Your task to perform on an android device: In the Sound Recorder Plus app, I want to go backward for 3 seconds of the current recording to Play back audio.
Image 0: 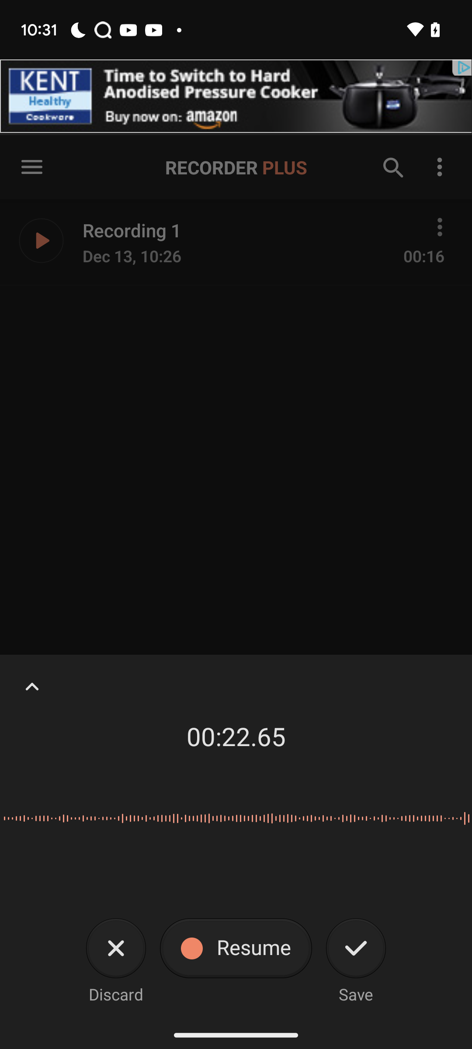
Click on the audio 
Step 0: click (236, 764)
Image 1: 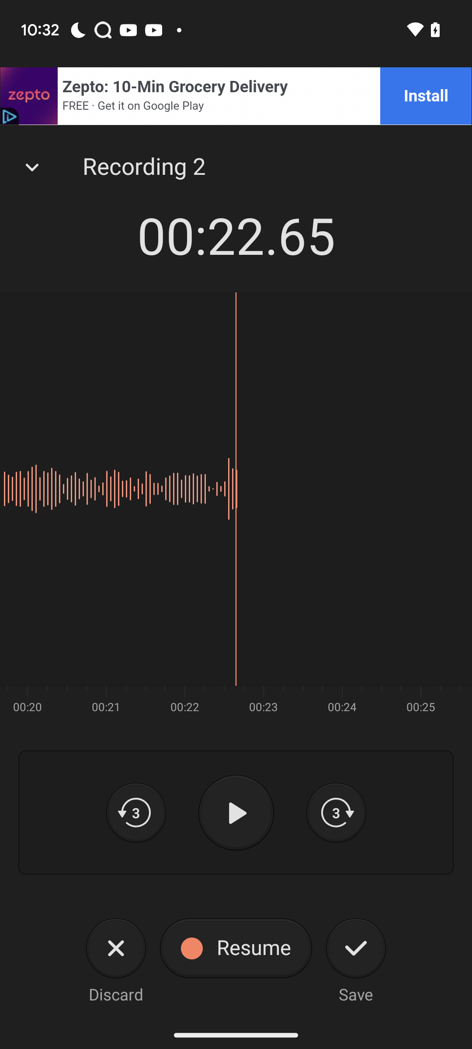
Swipe towards left side to go backward for 3 seconds
Step 1: scroll right
Image 2: 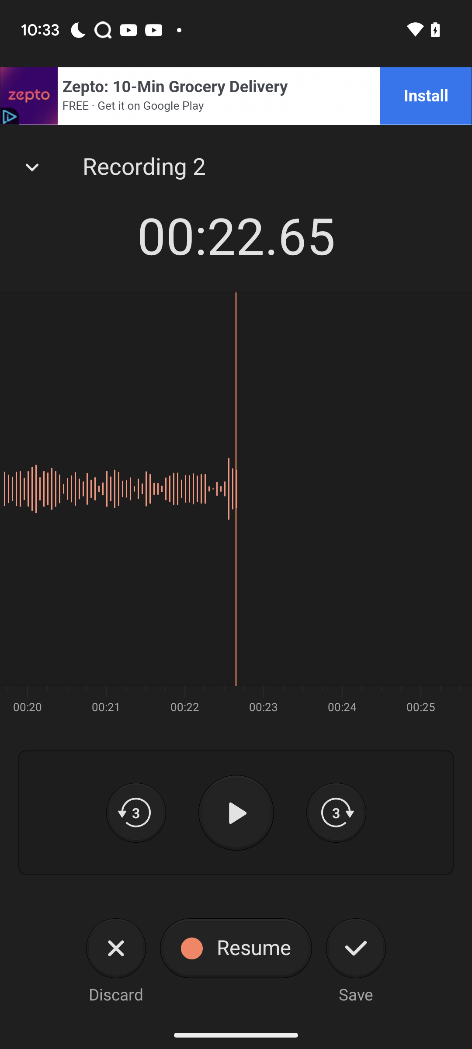
Swipe towards left side to go backward for 3 seconds
Step 2: scroll left
Image 3: 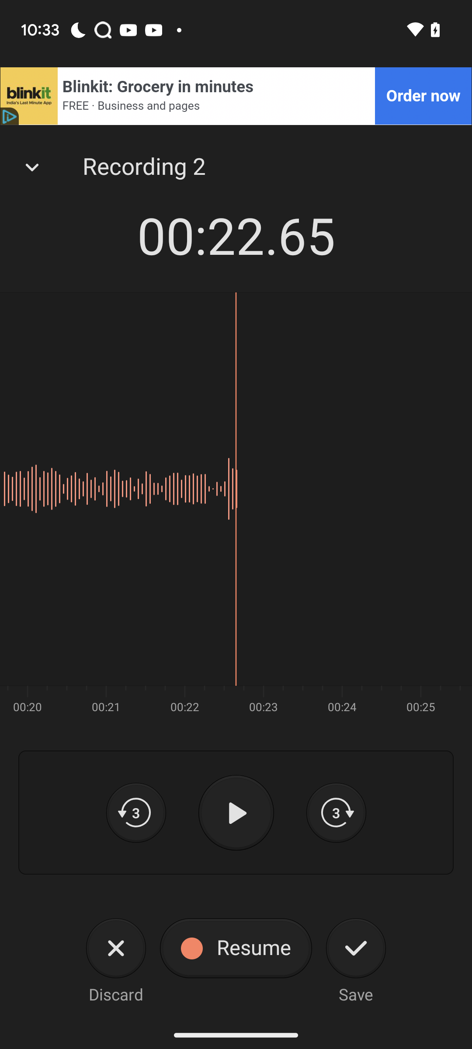
Swipe towards left side to go backward for 3 seconds
Step 3: wait
Image 4: 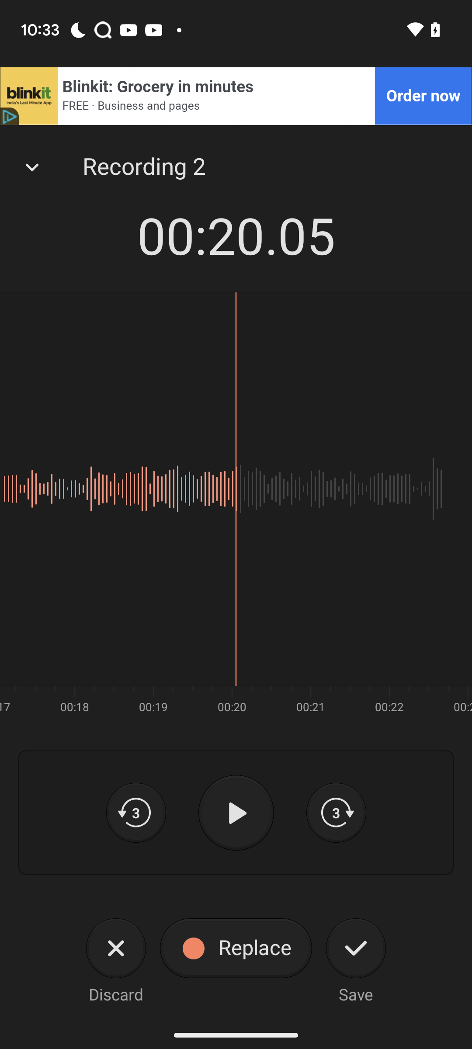
Click on the play button
Step 4: click (236, 813)